Your task to perform on an android device: I want to use the DHgate app to look for Tools under the pilers  category  so I can fix my window hinges.
Image 0: 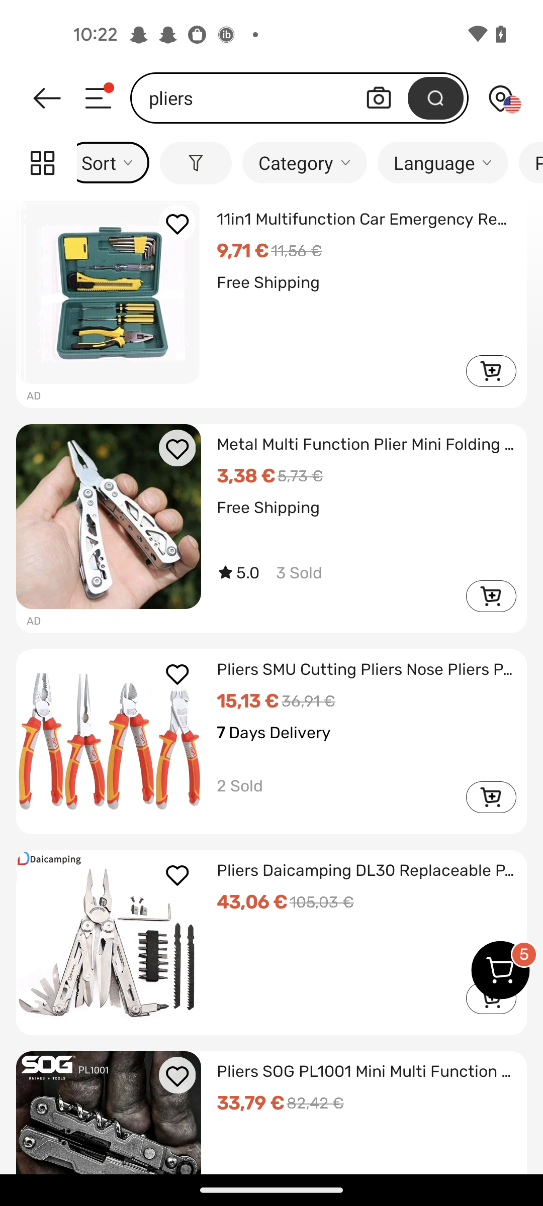
Click on the Category tab
Step 0: click (296, 162)
Image 2: 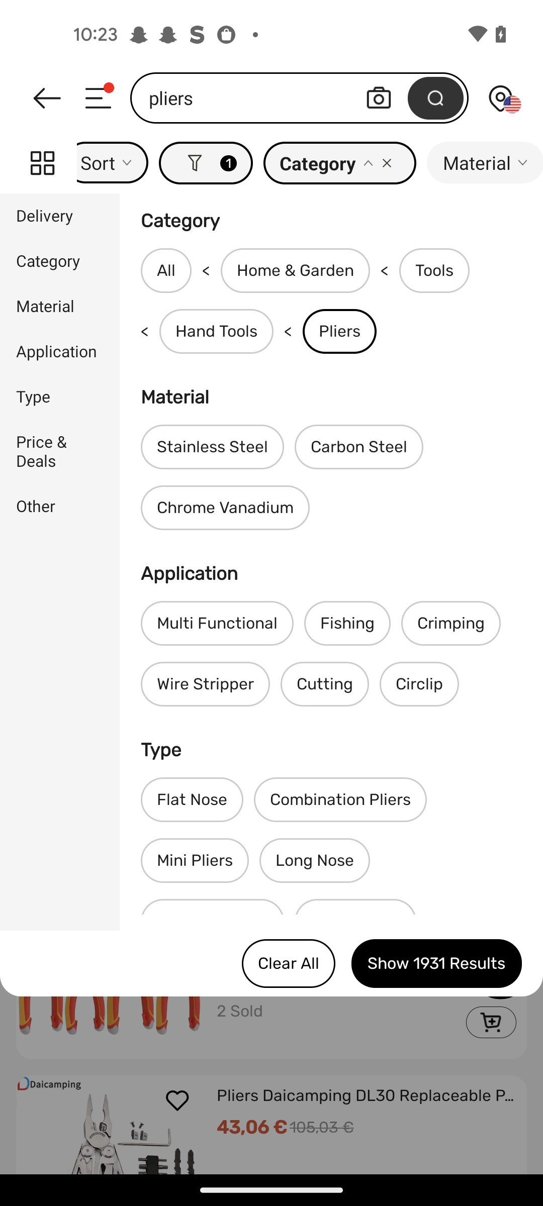
Click on the show tab
Step 2: click (436, 963)